Your task to perform on an android device: I would like to view all my reminders to keep myself updated on the Taskito app.
Image 0: 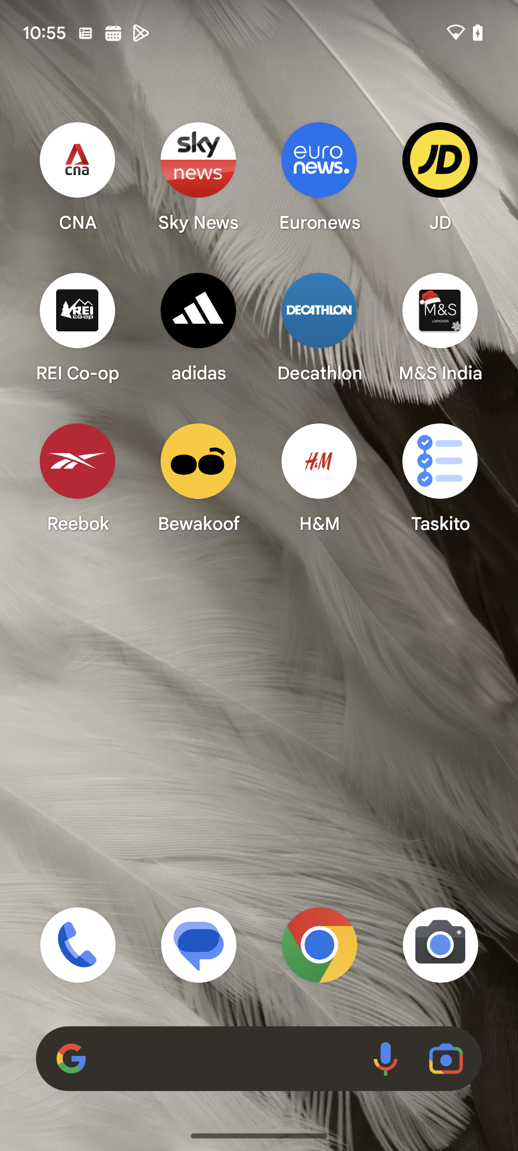
Click on the Taskito app
Step 0: click (440, 477)
Image 1: 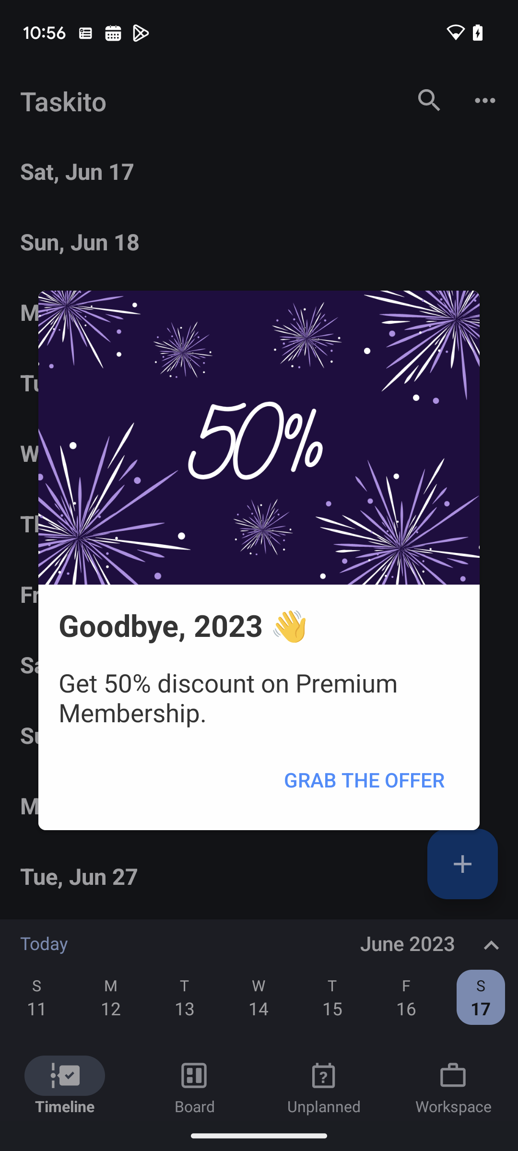
Click on the Taskito app
Step 1: click (259, 876)
Image 2: 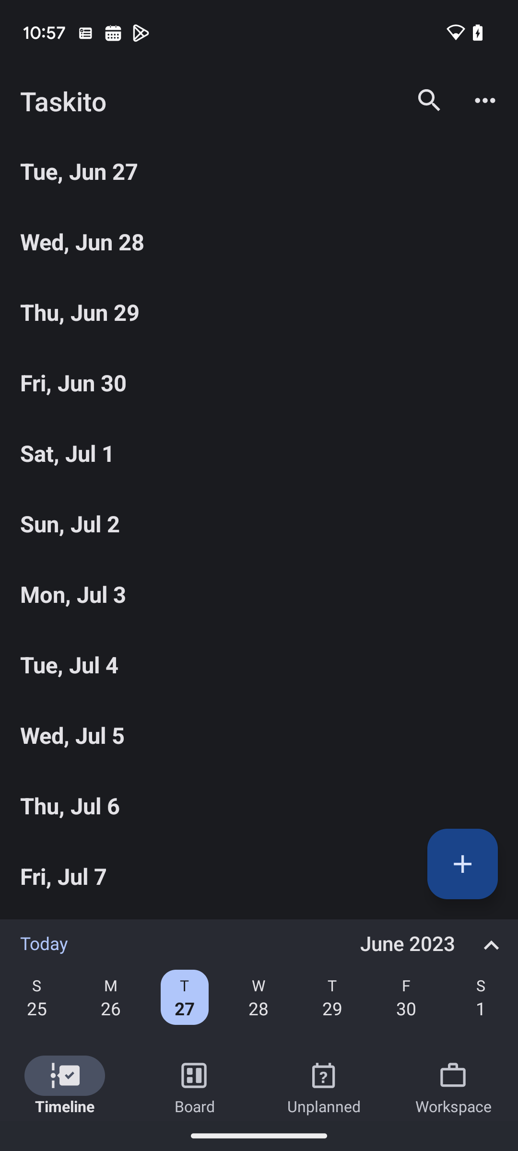
Click on Unplanned tasks
Step 2: click (324, 1080)
Image 4: 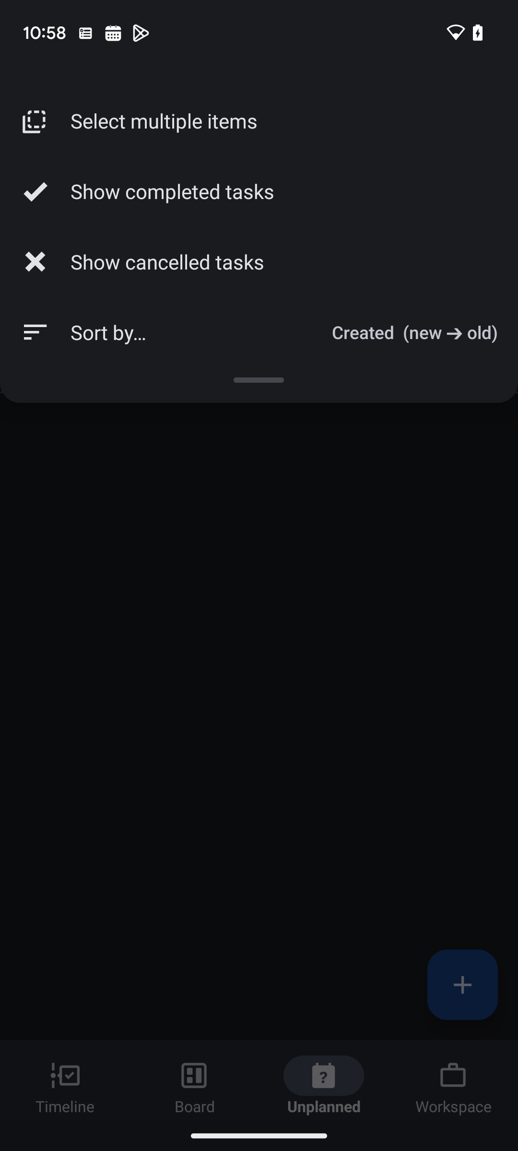
Click on more options button
Step 4: click (244, 552)